Your task to perform on an android device: Get public transit directions from my home in the Maps app
Image 1: 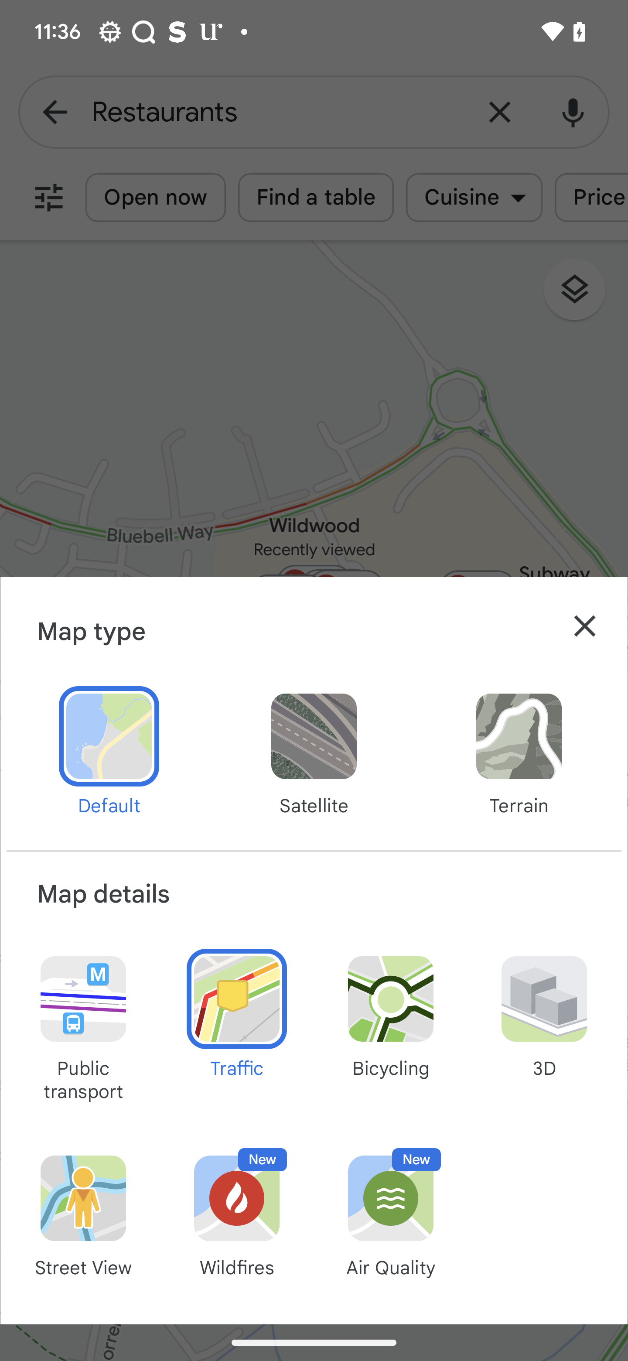
Click on the public transport map
Step 1: click (83, 1027)
Image 2: 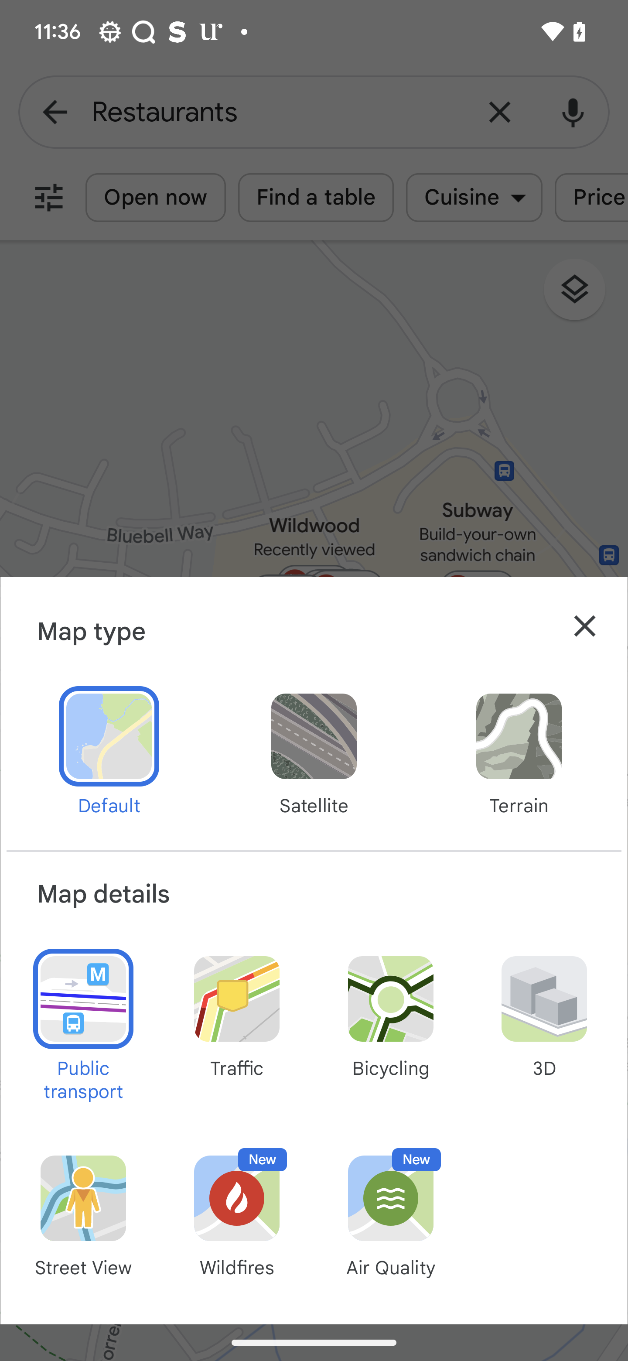
Click on the cross icon
Step 2: click (584, 626)